Your task to perform on an android device: In the Jefit app, I want to find a workout buddy codycryderman to stay motivated and accountable.
Image 0: 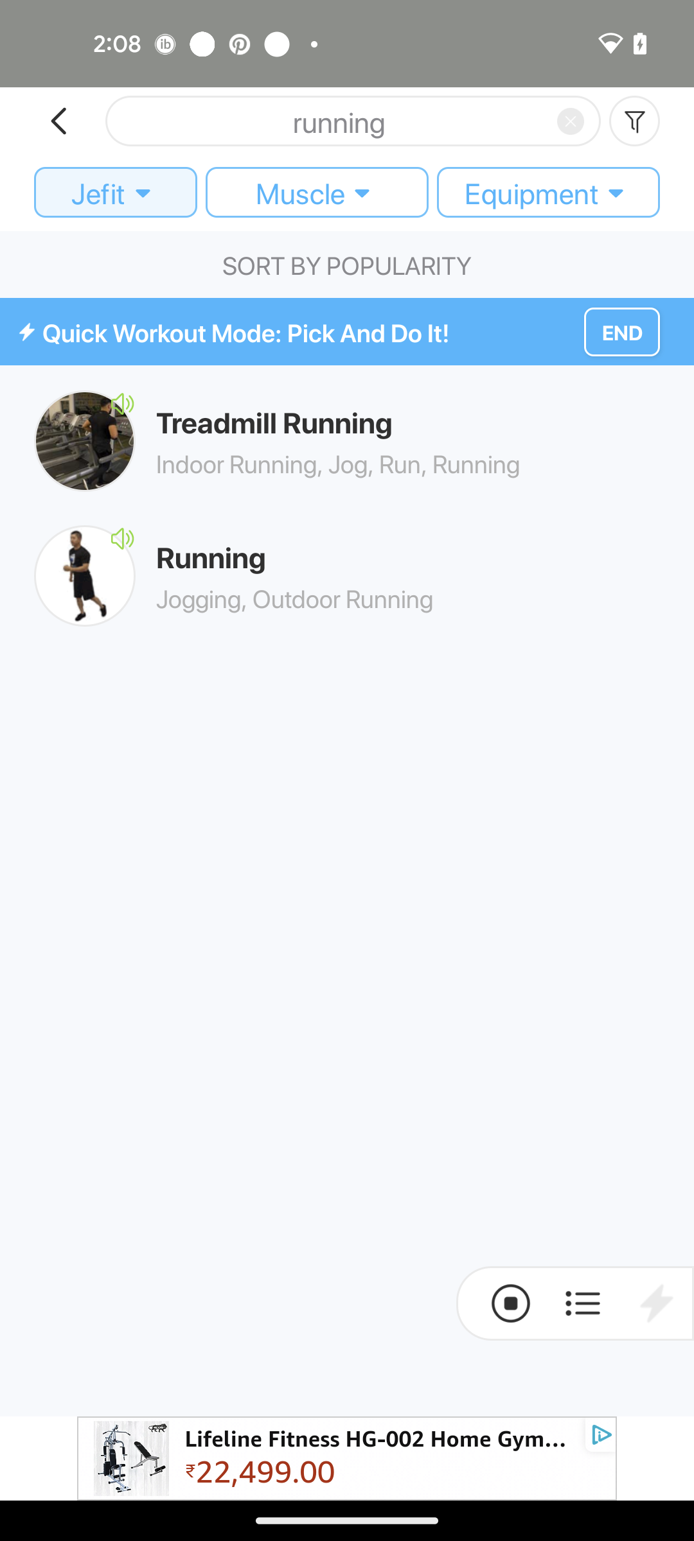
Go back to the previous page
Step 0: press back button
Image 1: 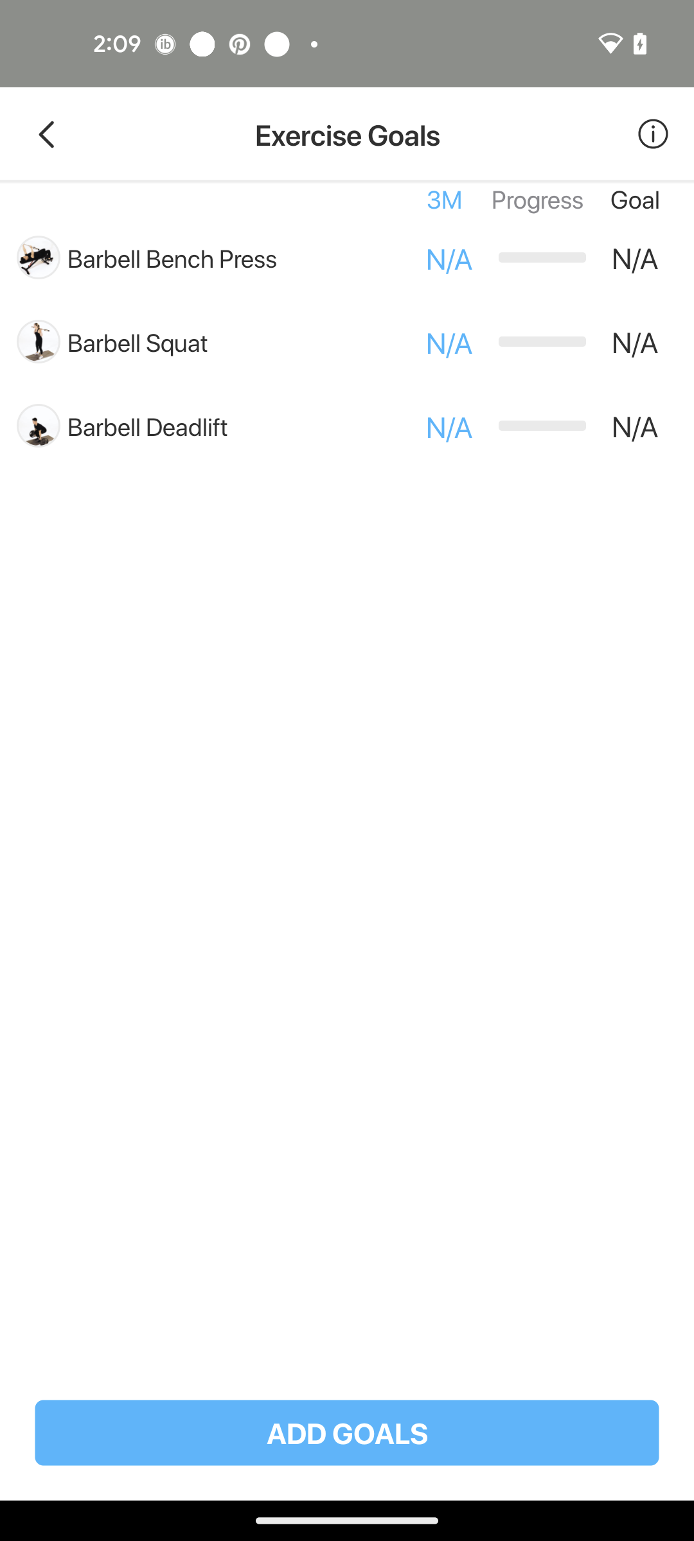
Go back to the previous page
Step 1: press back button
Image 3: 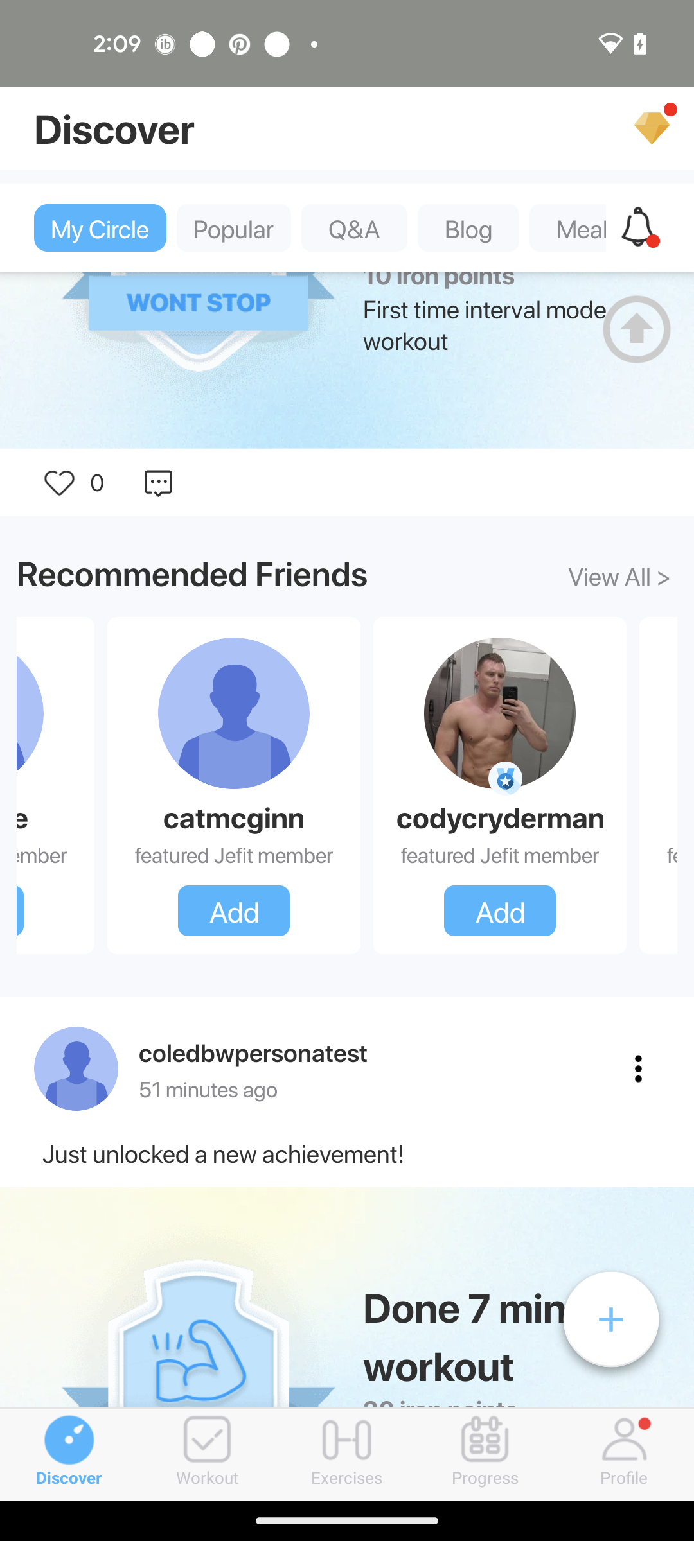
Click on the Add button of codycryderman
Step 3: click (499, 910)